Your task to perform on an android device: Open the Google Maps app and share the ETA for Bean and The Bear Cafe with dbwscratch.test.id10@gmail.com.
Image 0: 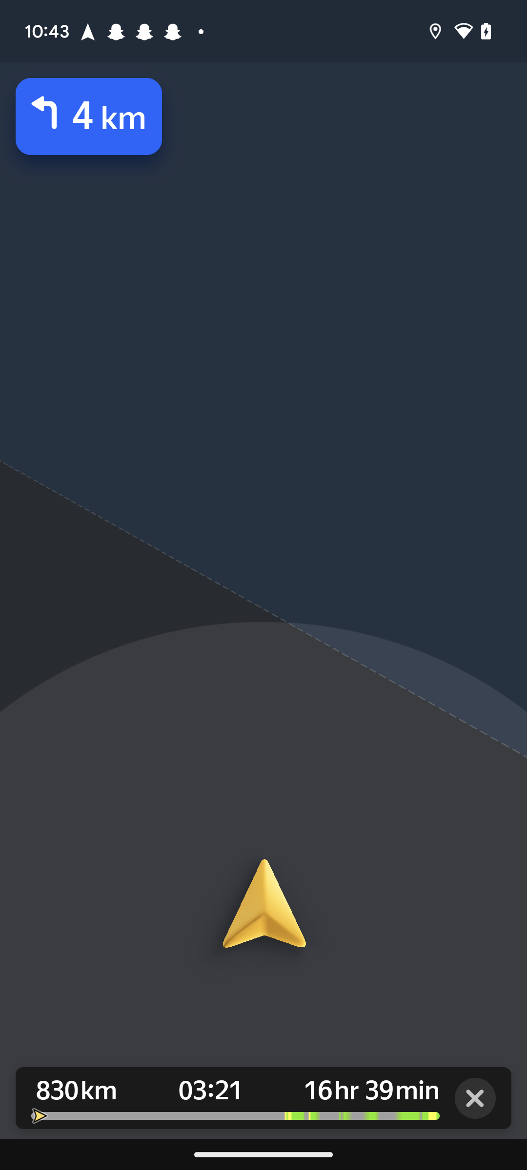
Open the Google Maps app
Step 0: open app "Maps"
Image 1: 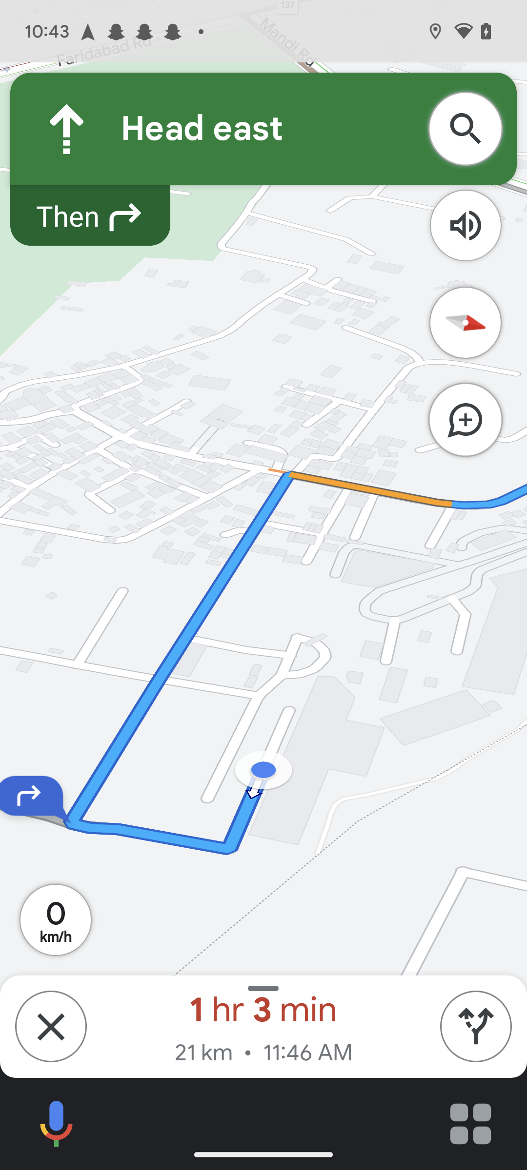
Go back to the previous screen
Step 1: press back button
Image 2: 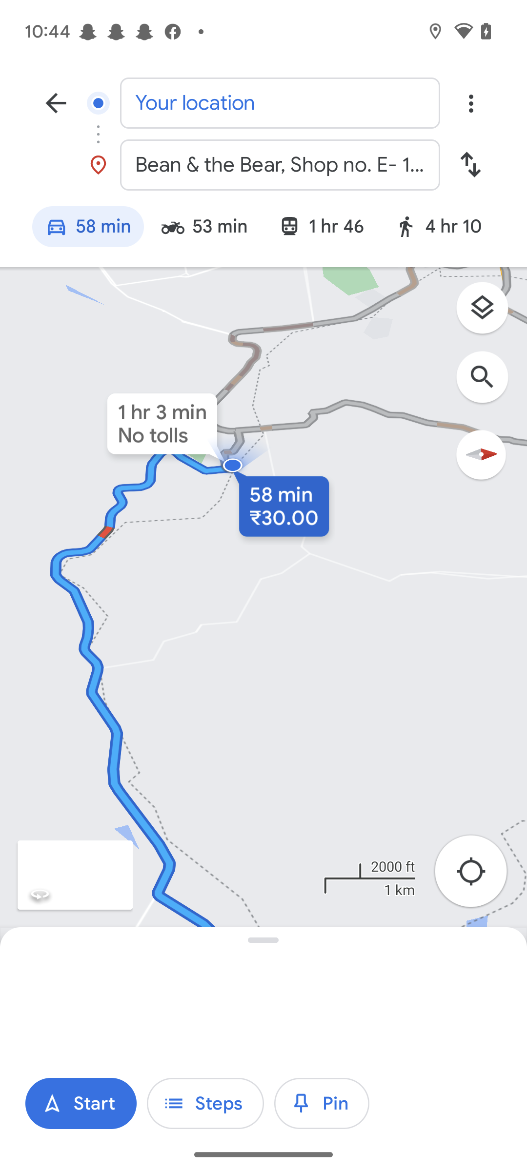
Click on the three dots at the top right corner of the screen
Step 2: click (470, 103)
Image 4: 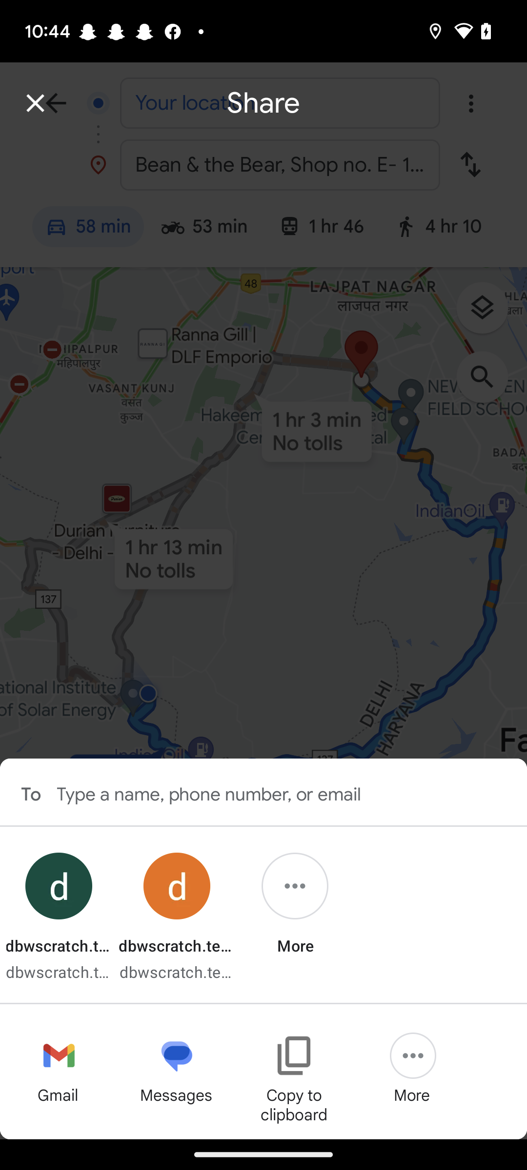
Click on the Gmail option
Step 4: click (63, 1056)
Image 5: 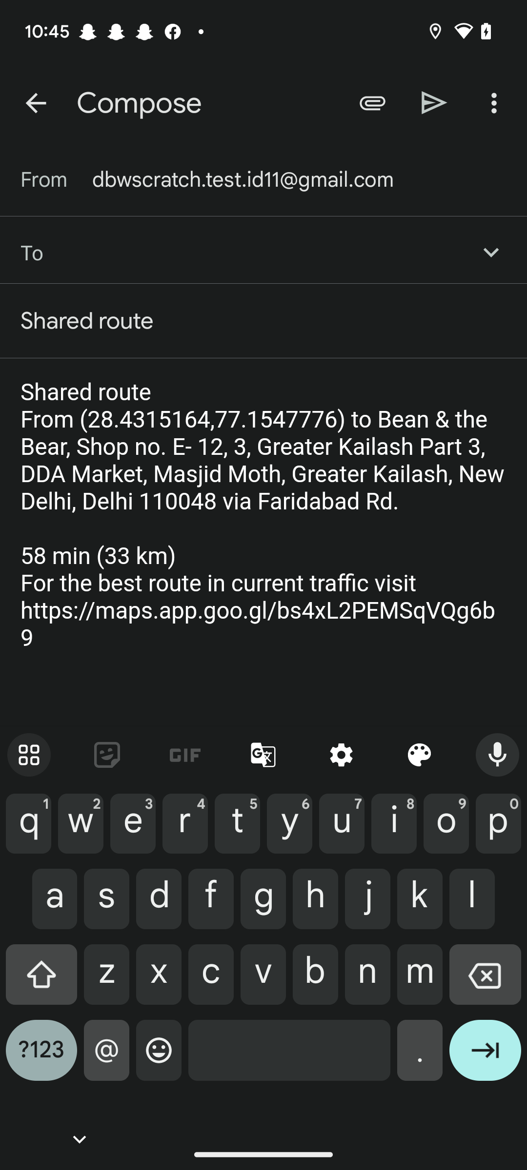
Enter the email as dbwscratch.test.id10@gmail.com in the "to" text box
Step 5: type "dbwscratch.test.id10@gmail.com"
Image 6: 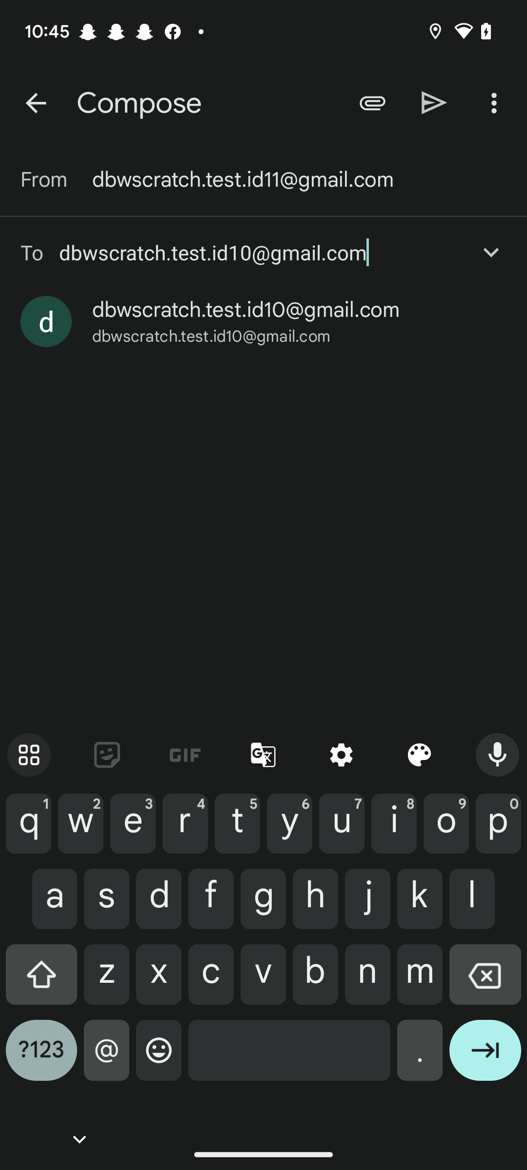
Click on the enter icon on the keyboard
Step 6: click (485, 1058)
Image 7: 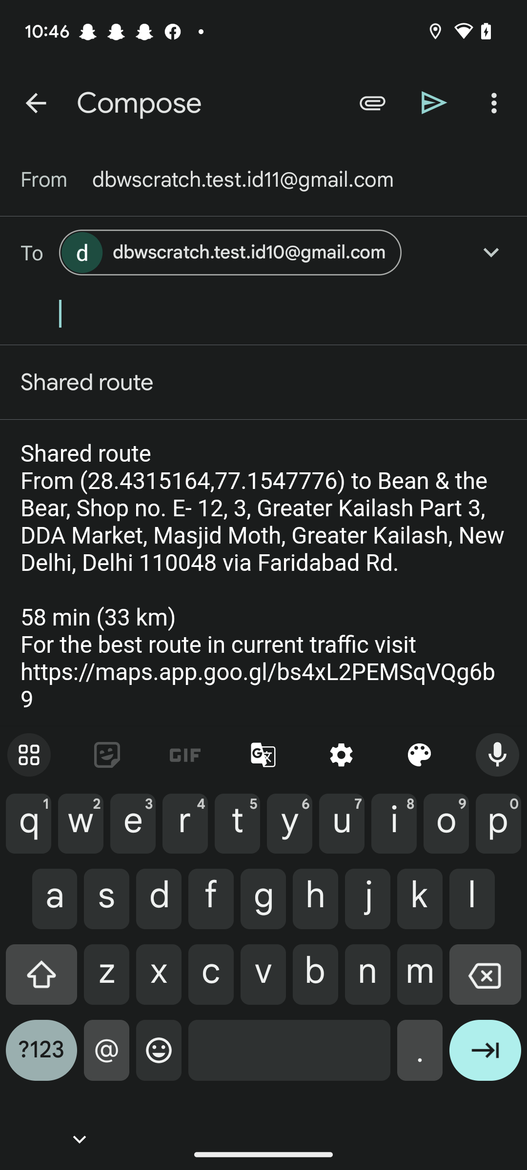
Click on the send icon at the top of the screen
Step 7: click (434, 103)